Your task to perform on an android device: On the eBay app, show me the product description New Balance 420 size 9 Athletic Shoes for women.
Image 1: 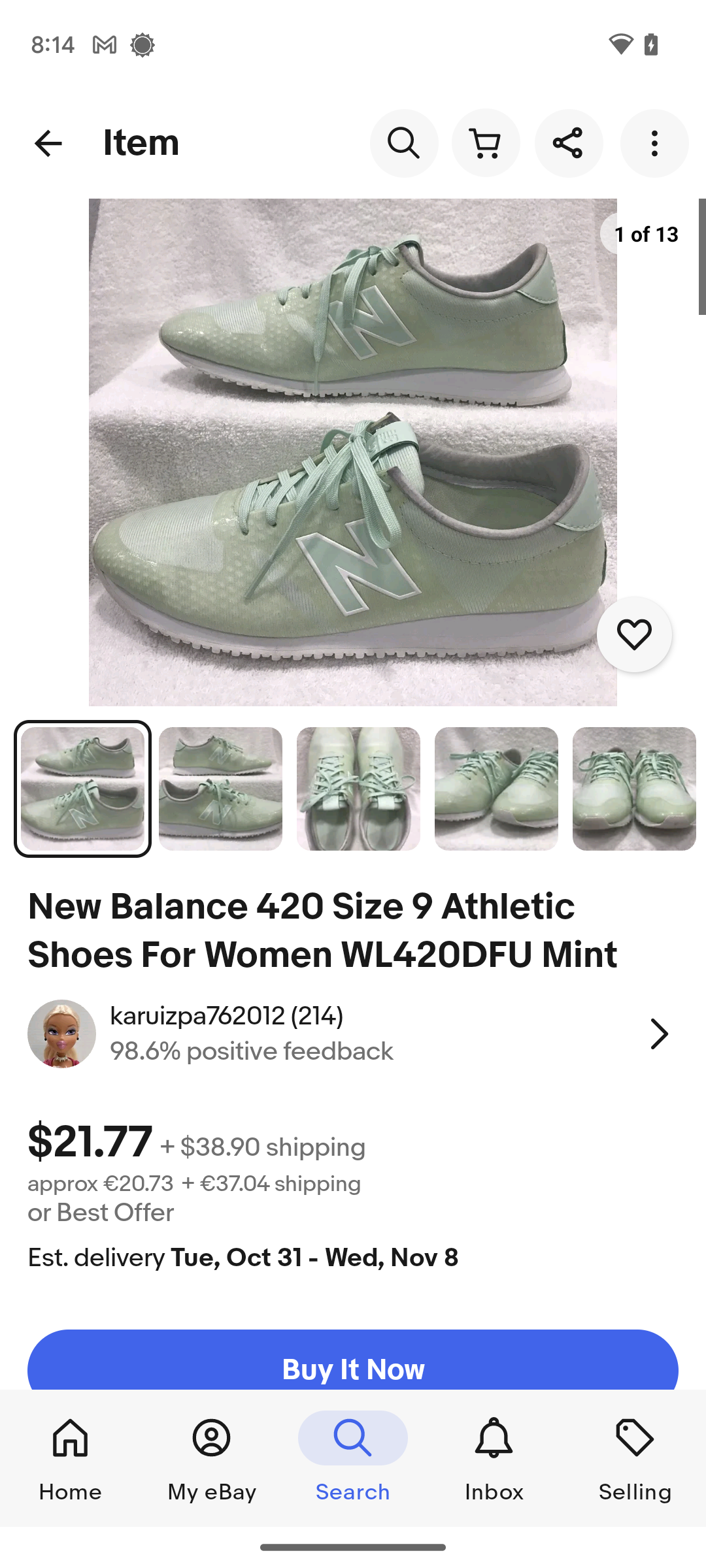
Scroll up until you find the item description from the seller.
Step 1: scroll down
Image 2: 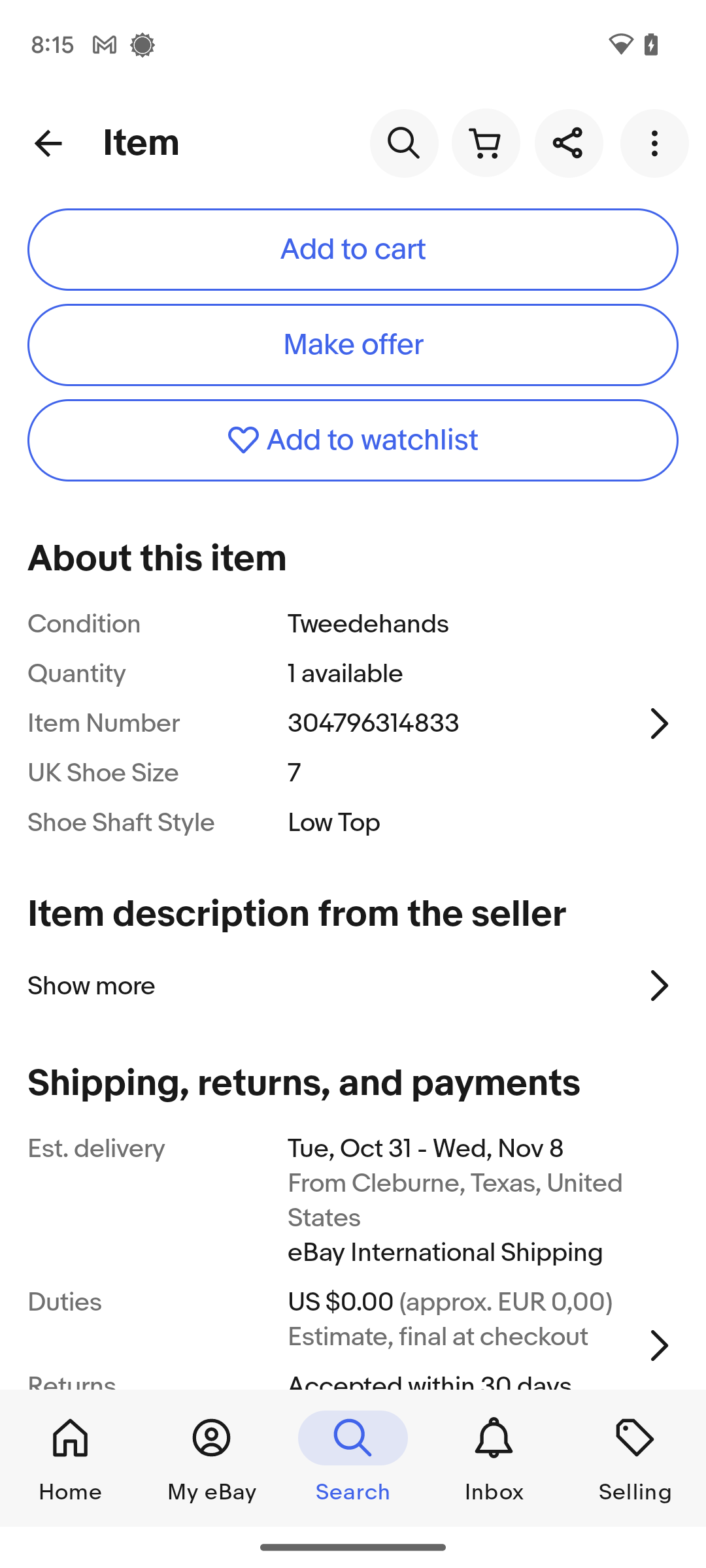
Click on the Show more under the item description from the seller.
Step 2: wait
Image 3: 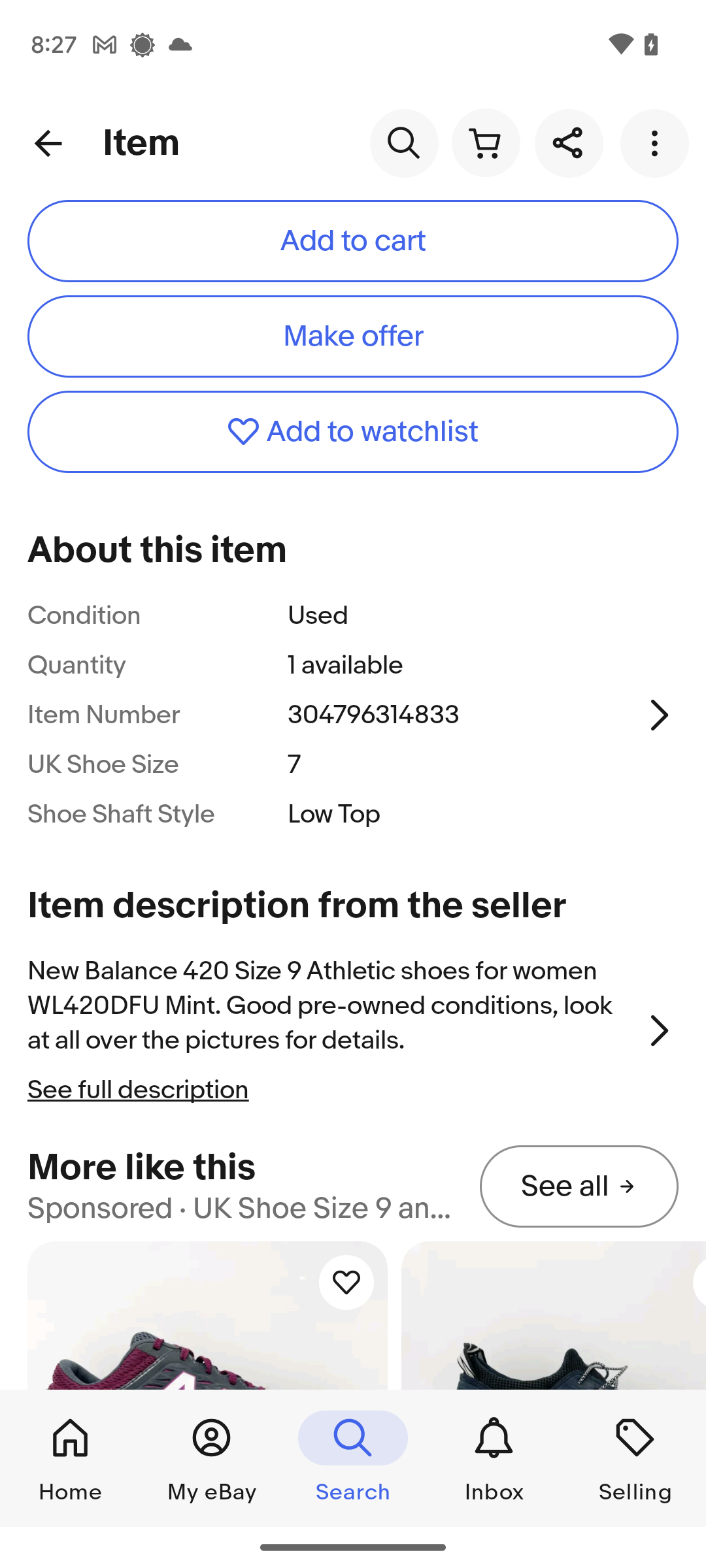
Click on the Show more under the item description from the seller.
Step 3: click (332, 1005)